Your task to perform on an android device: I would like my audio title to be included in the recording.
Image 0: 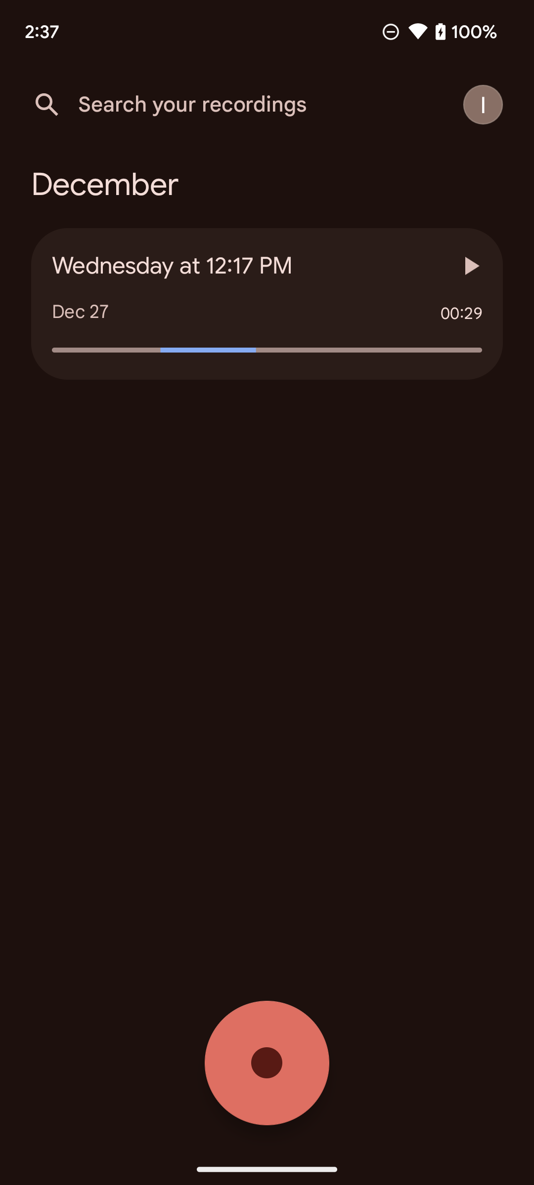
Click on the wednesday option on the screen.
Step 0: click (246, 265)
Image 1: 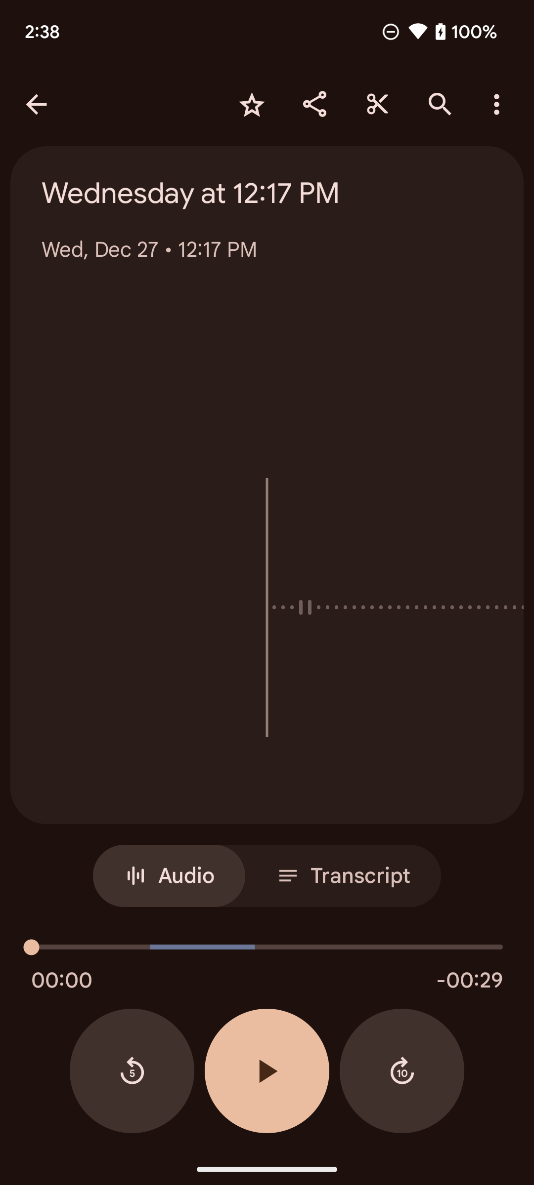
Click on the Wednesday at 12:17 PM on the screen.
Step 1: click (267, 203)
Image 2: 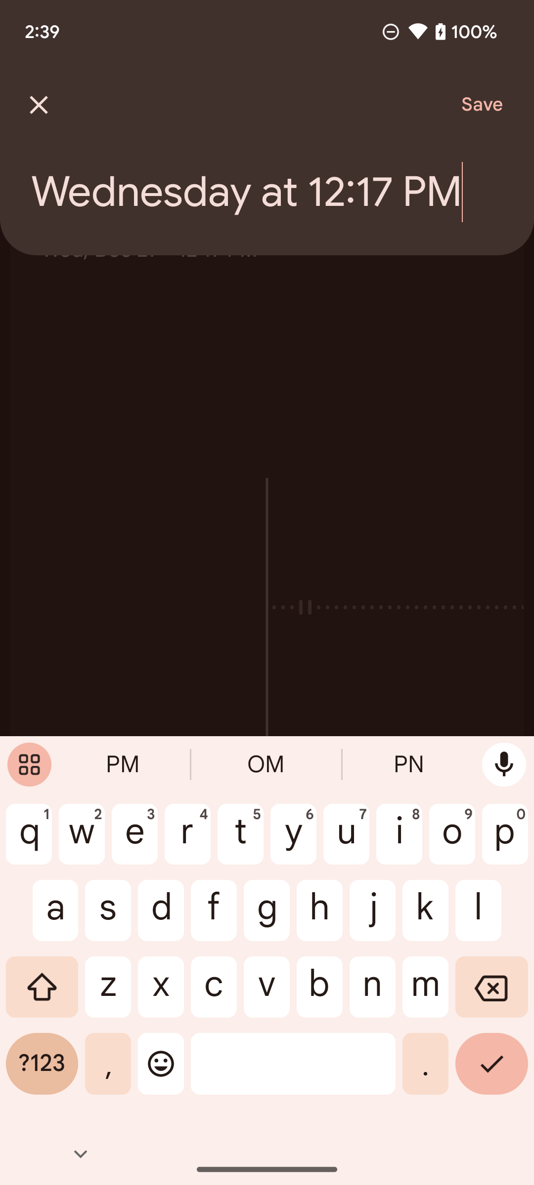
Click on the Wednesday at 12:17 PM on the screen.
Step 2: wait
Image 3: 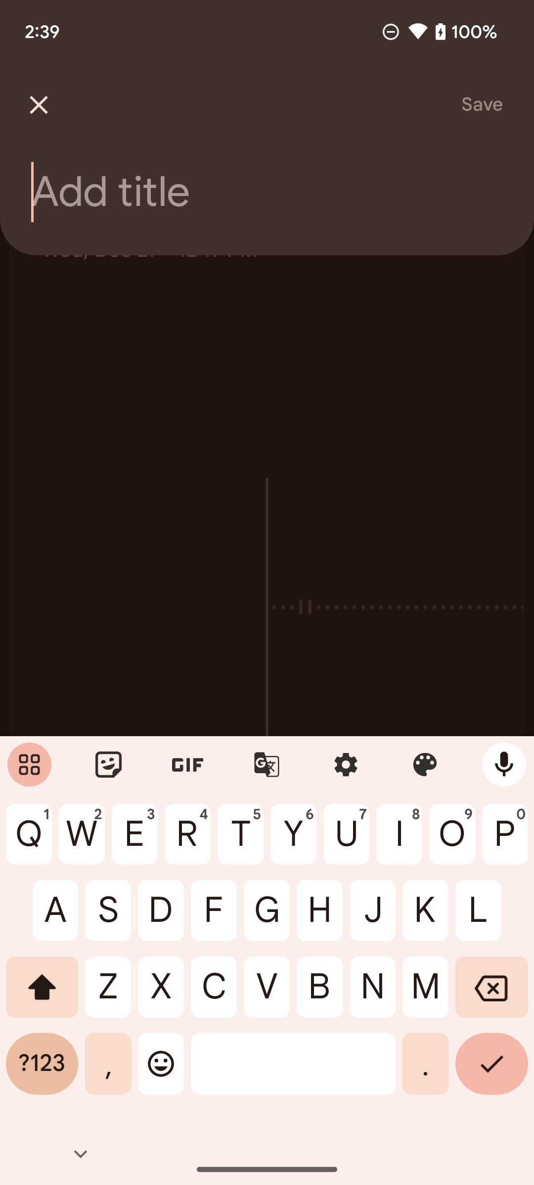
Type My audio on the screen.
Step 3: type "My audio"
Image 4: 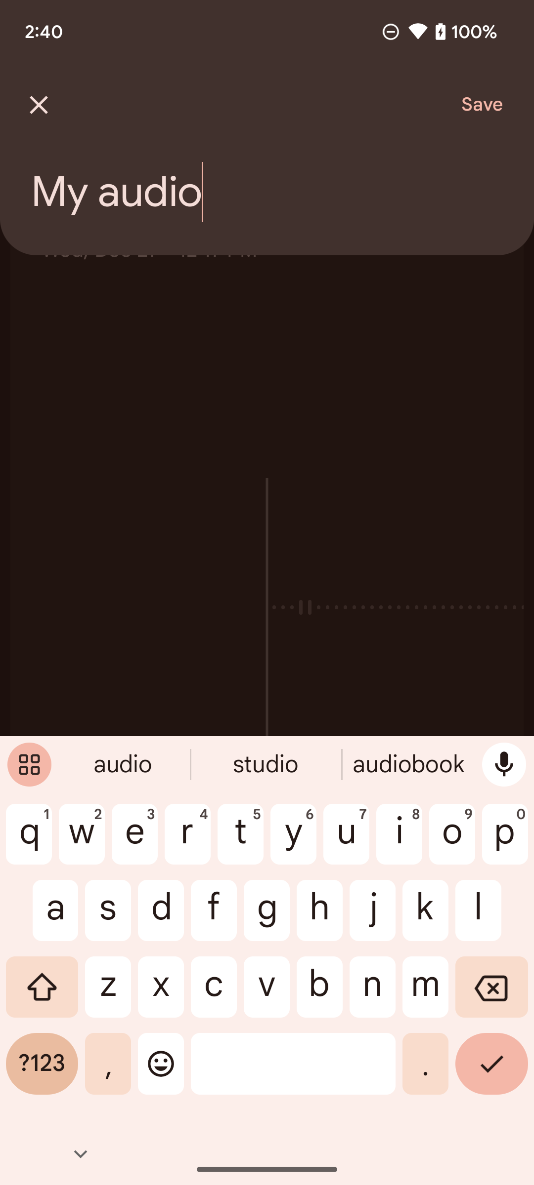
Click on the save option on the screen.
Step 4: click (471, 105)